Your task to perform on an android device: Change the quality of current playing video to 720p as i prefer only this video quality in the Vimeo app  
Image 0: 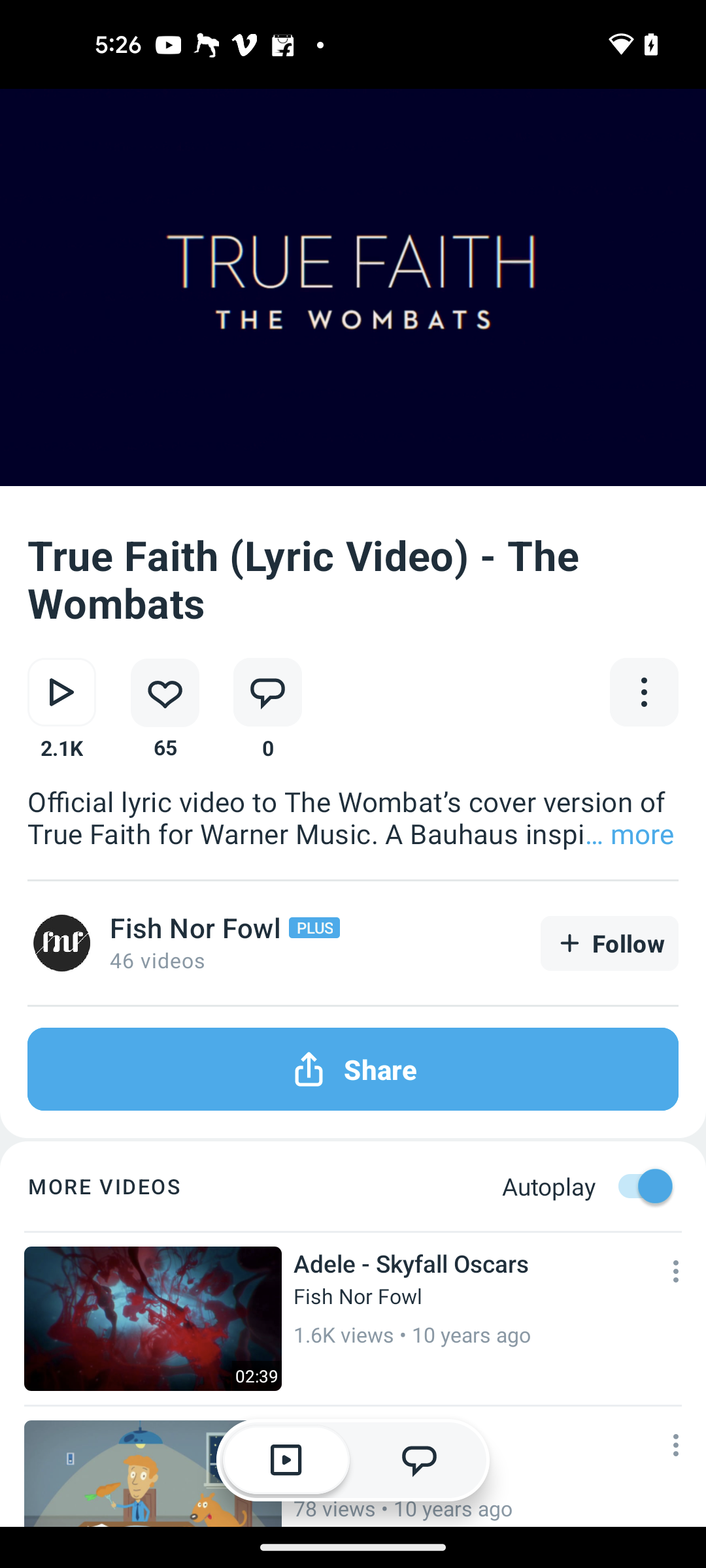
Click on the video screen for video controls
Step 0: click (471, 386)
Image 1: 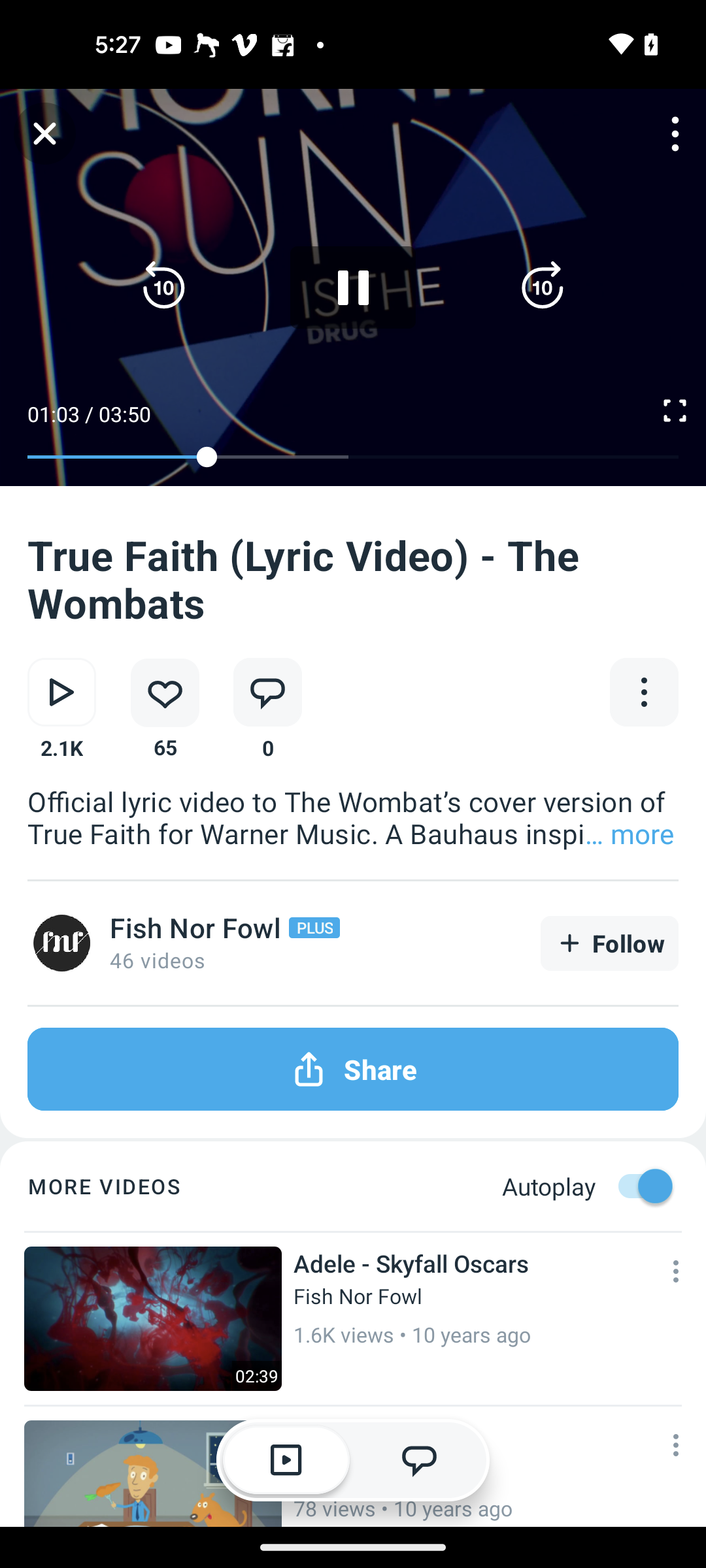
Click on the three dots more button
Step 1: click (657, 144)
Image 2: 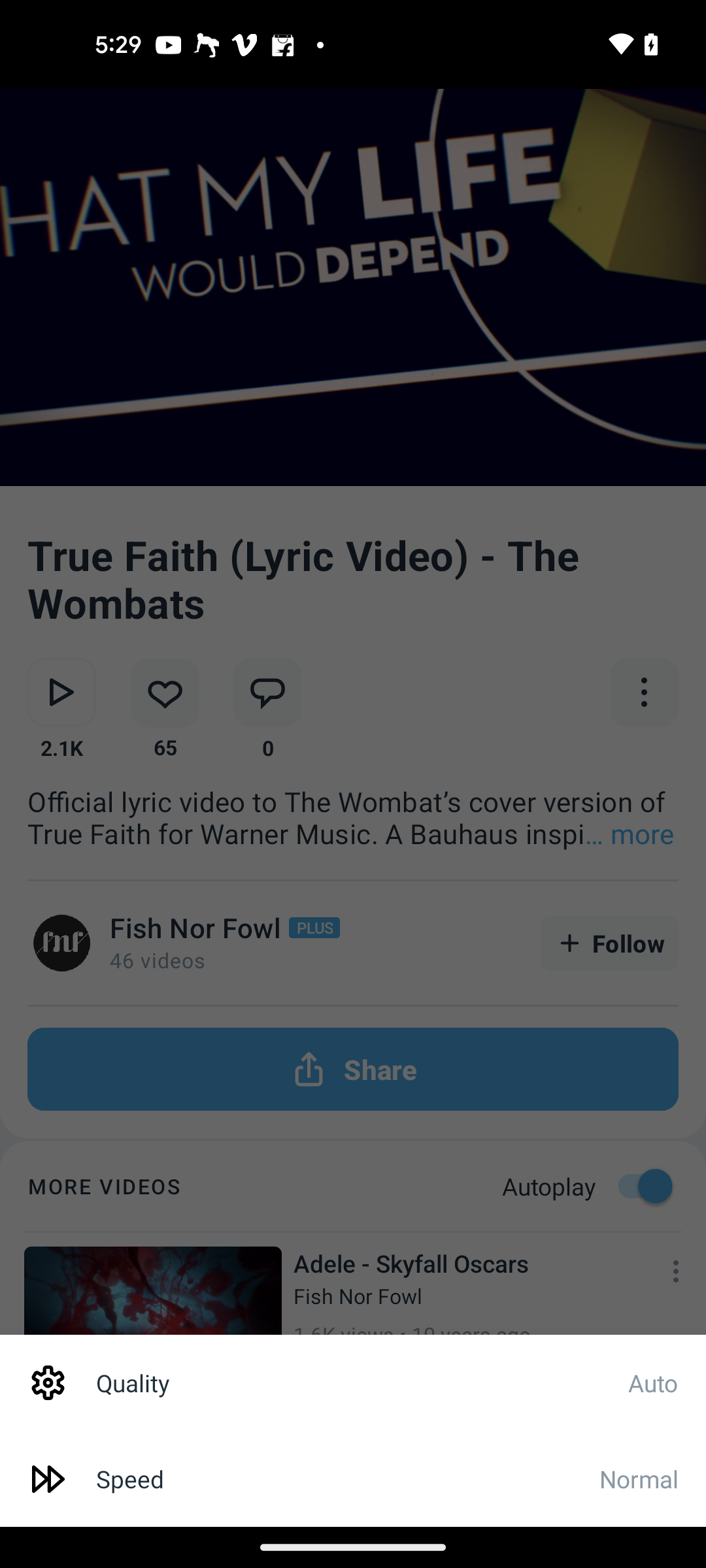
Click on the Quality Setting
Step 2: click (361, 1382)
Image 3: 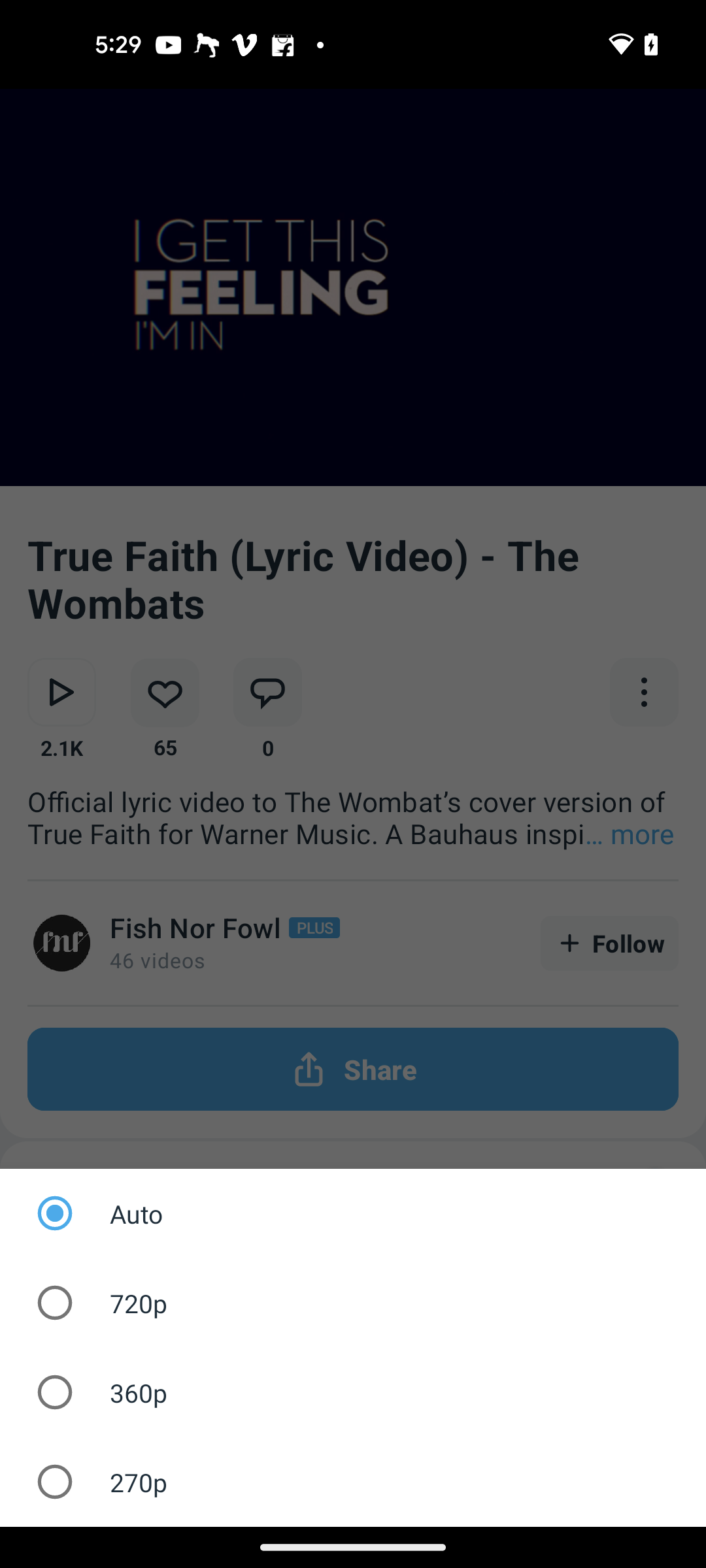
Select the 720p video quality type
Step 3: click (97, 1303)